Your task to perform on an android device: I would like to create a playlist named nature and want to add nature related videos from my gallery in the vimeo app.
Image 0: 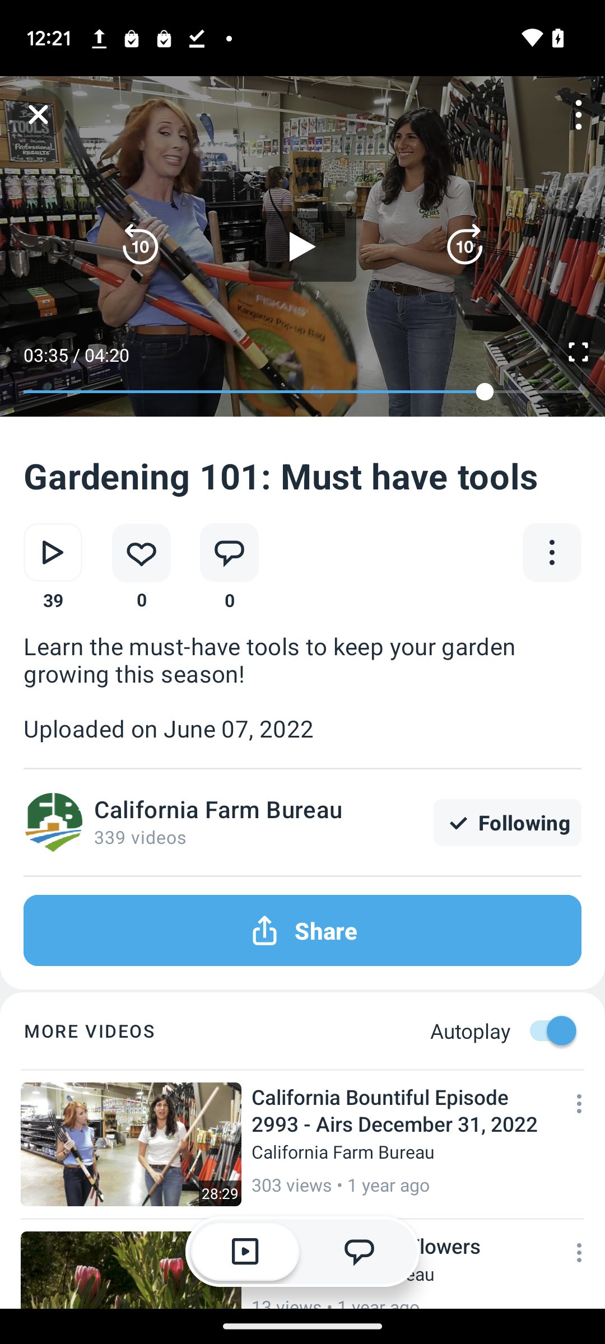
Go to the homepage of the vimeo app.
Step 0: press back button
Image 1: 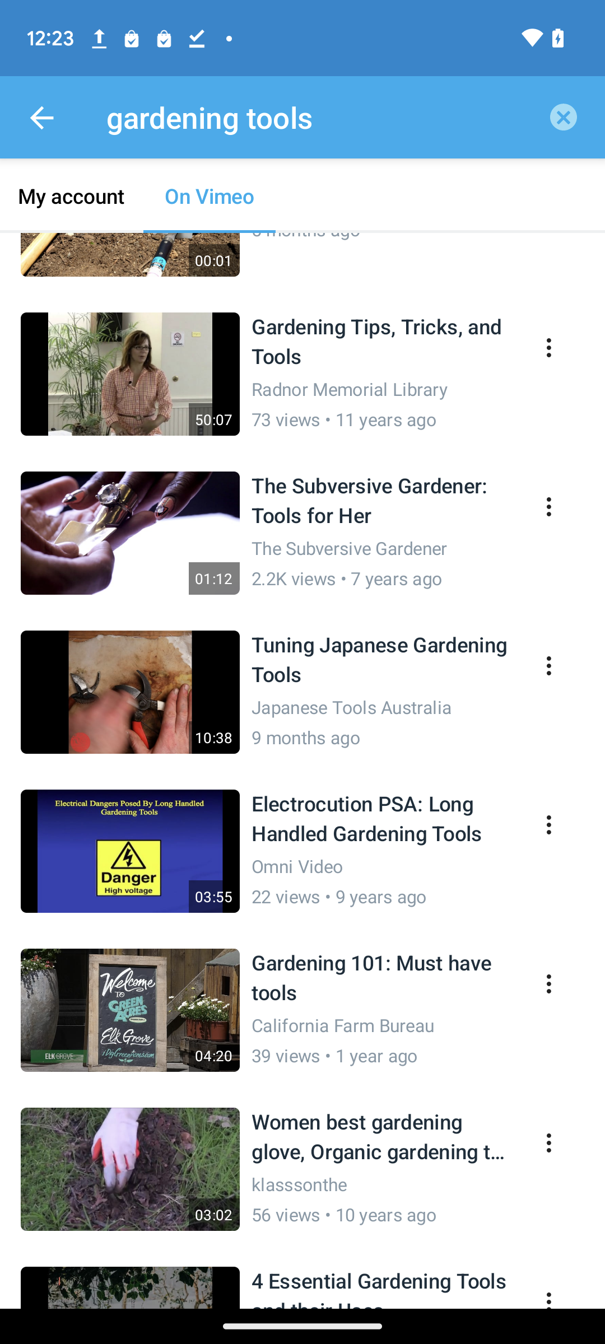
Go to the homepage of the vimeo app.
Step 1: press back button
Image 3: 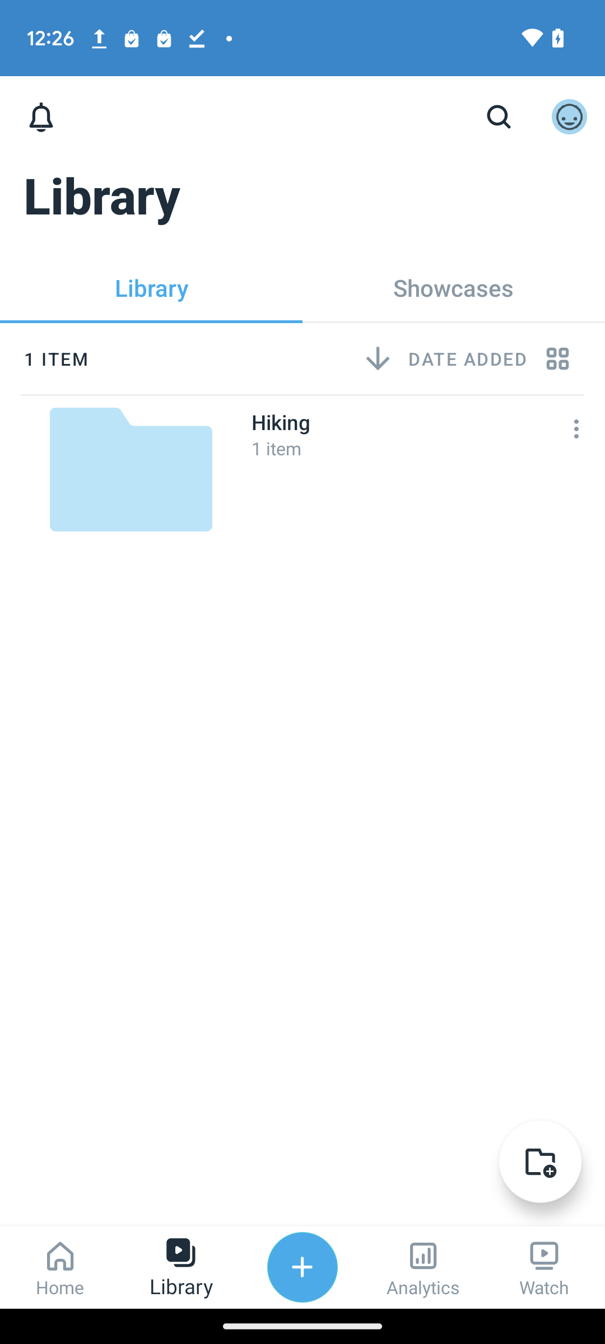
click on the folder icon on the bottom right of the screen.
Step 3: click (539, 1170)
Image 4: 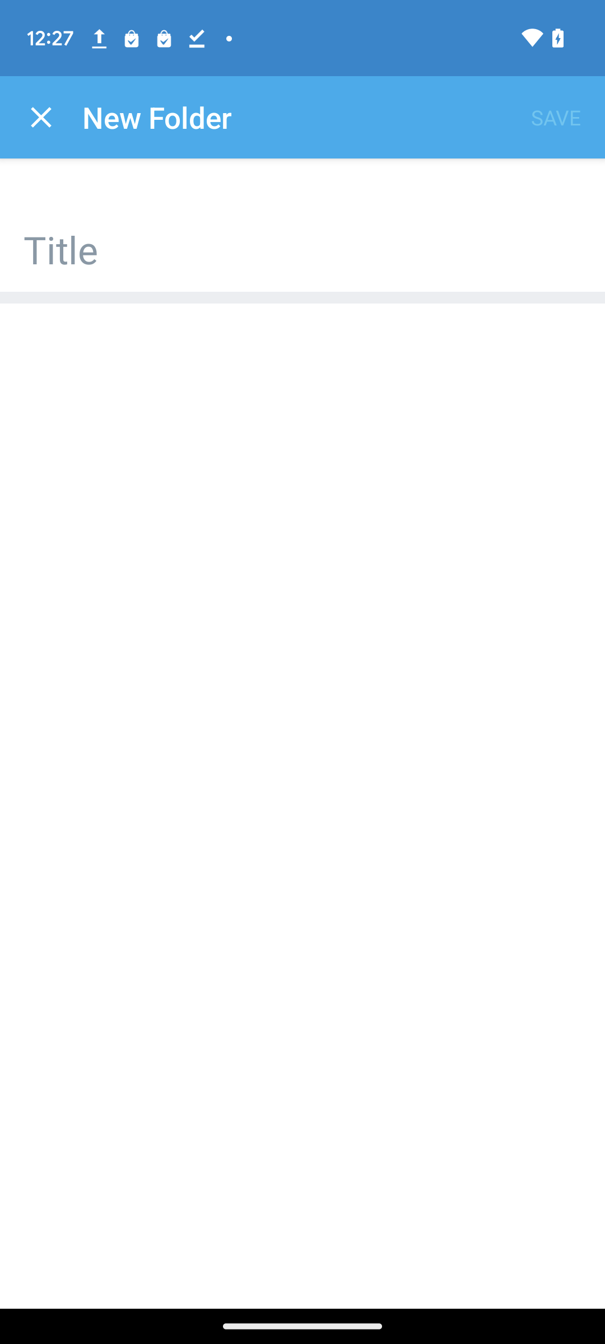
click on the title tab 
Step 4: click (302, 237)
Image 5: 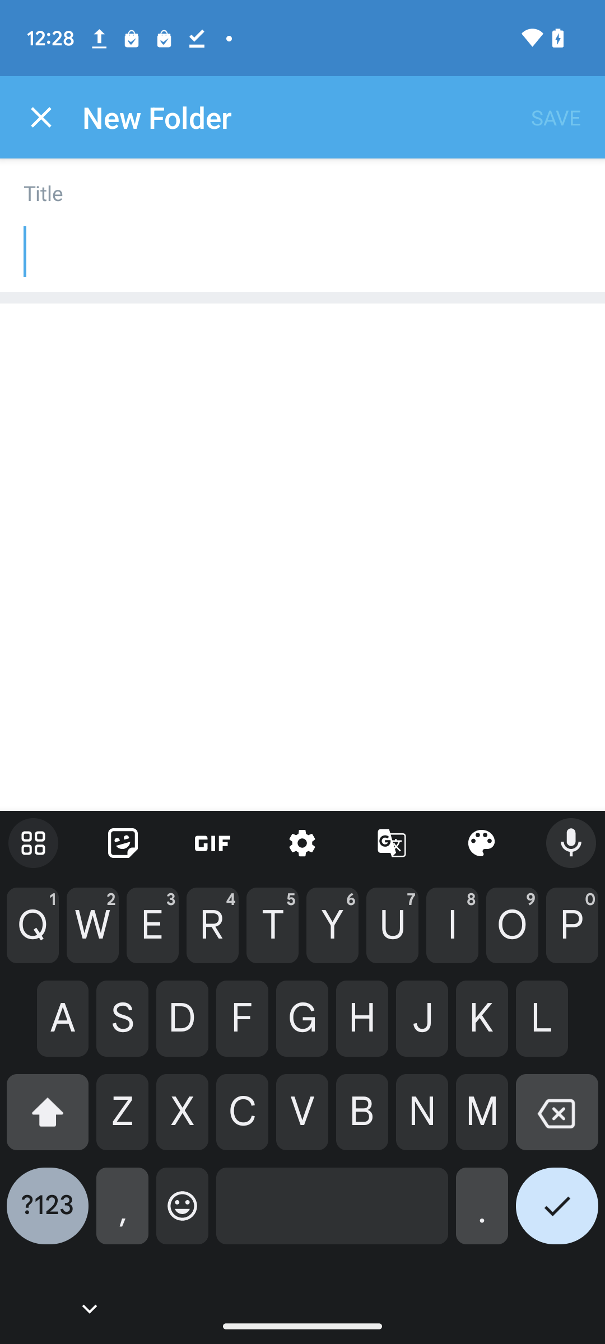
Name the title as nature
Step 5: type "Nature "
Image 6: 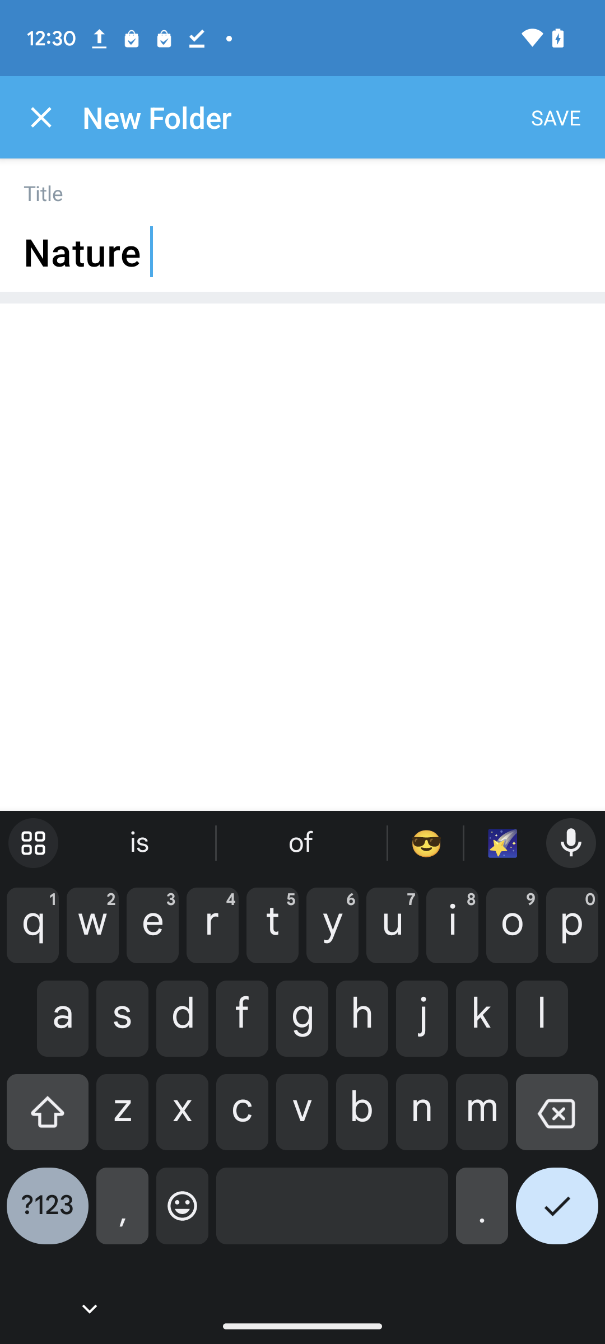
click on the save option the top right of the screen
Step 6: click (556, 117)
Image 7: 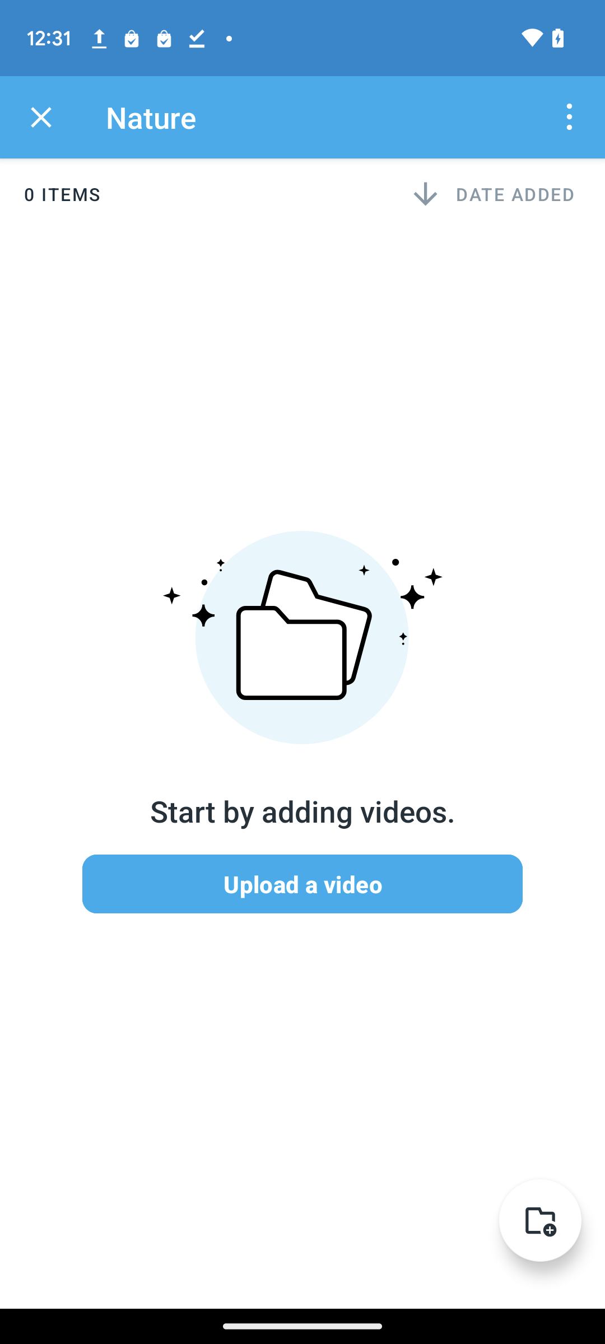
click on the upload video button
Step 7: click (302, 884)
Image 8: 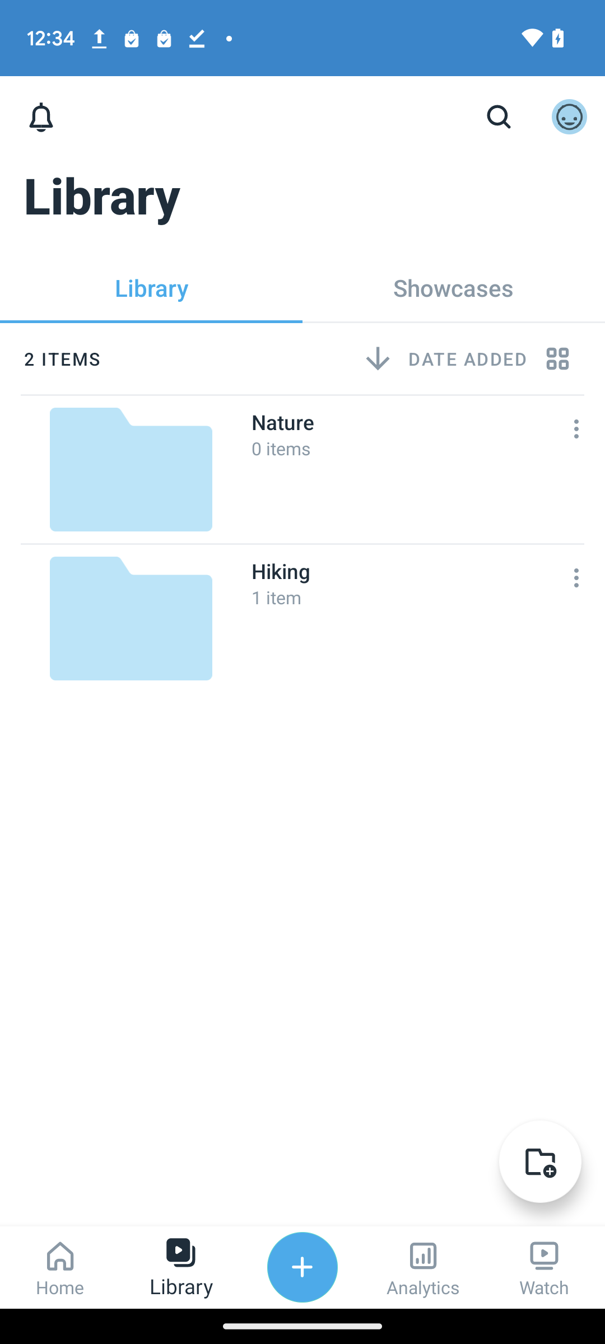
click on the nature playlist
Step 8: click (170, 454)
Image 9: 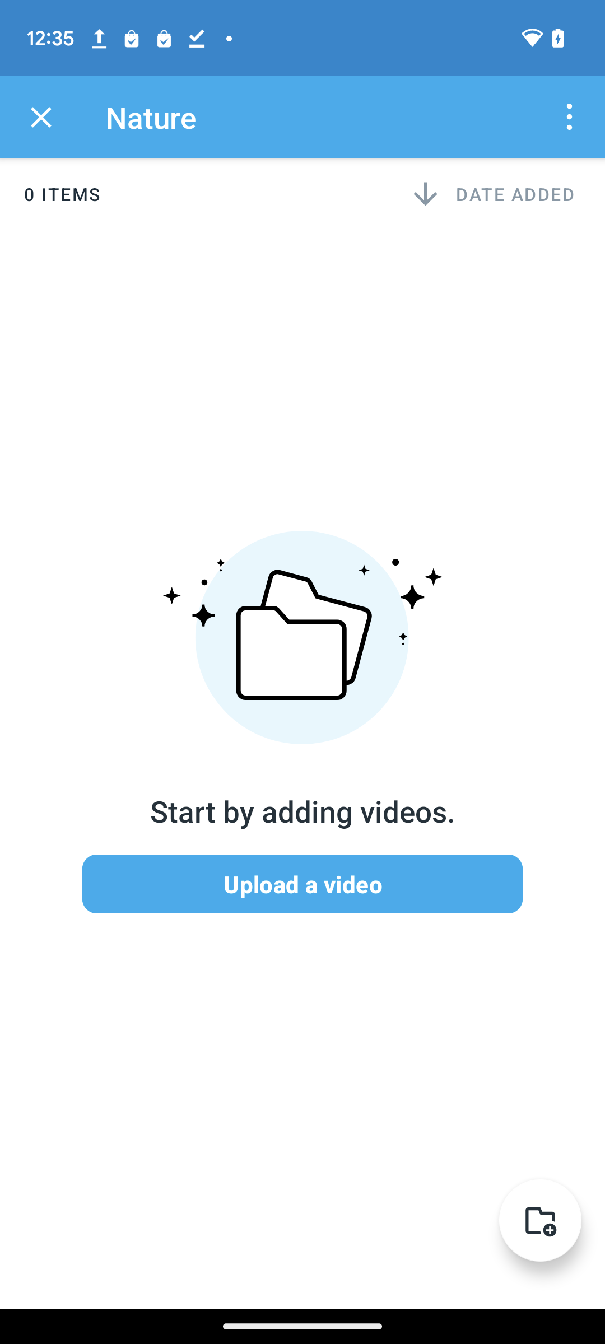
click on the upload a video button
Step 9: click (302, 884)
Image 10: 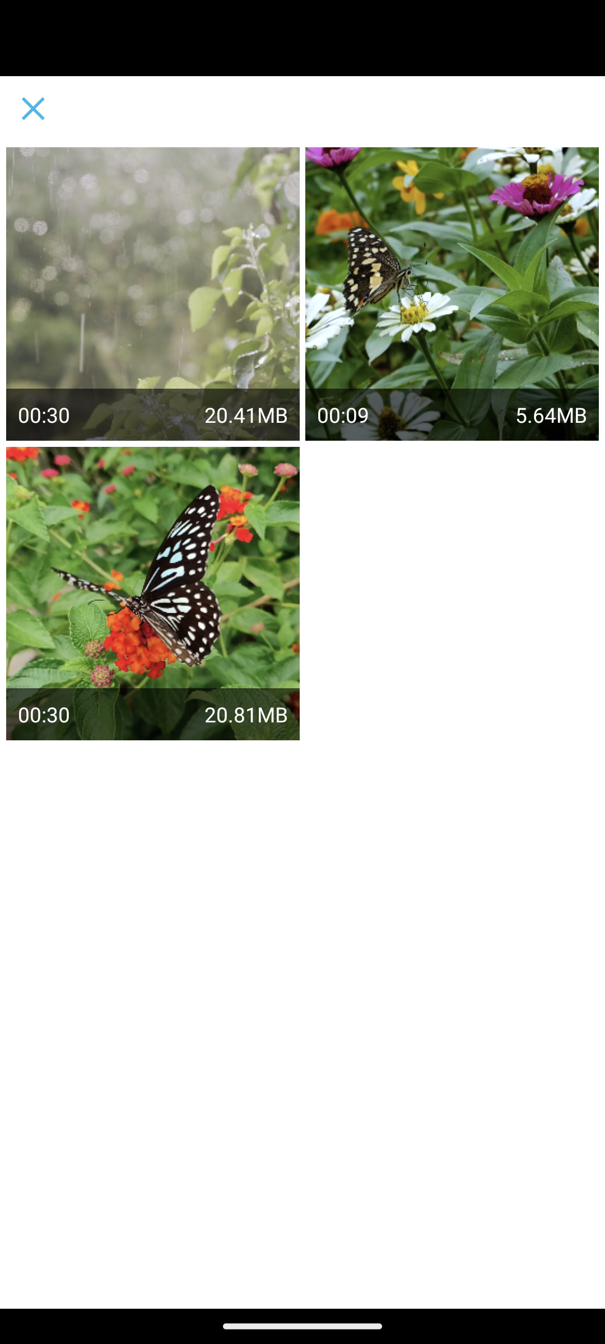
click on the first video
Step 10: click (167, 299)
Image 11: 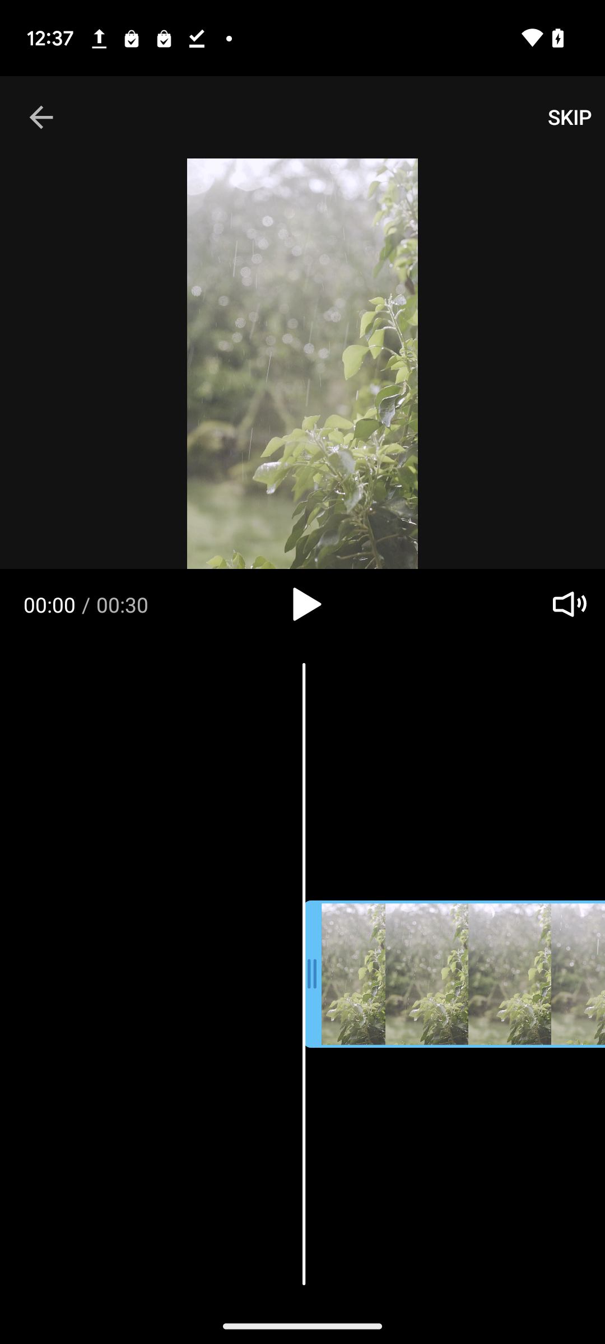
click on the skip button on the top right of the screen.
Step 11: click (569, 117)
Image 12: 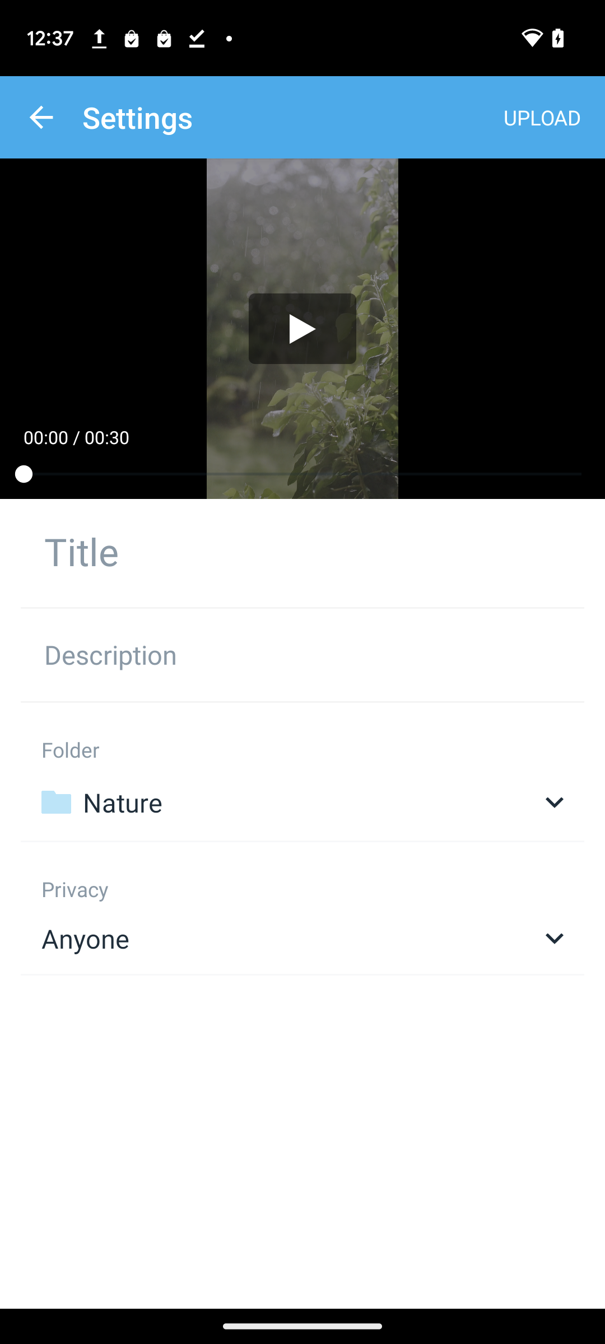
Click on the upload button on the top right of the screen.
Step 12: click (542, 117)
Image 13: 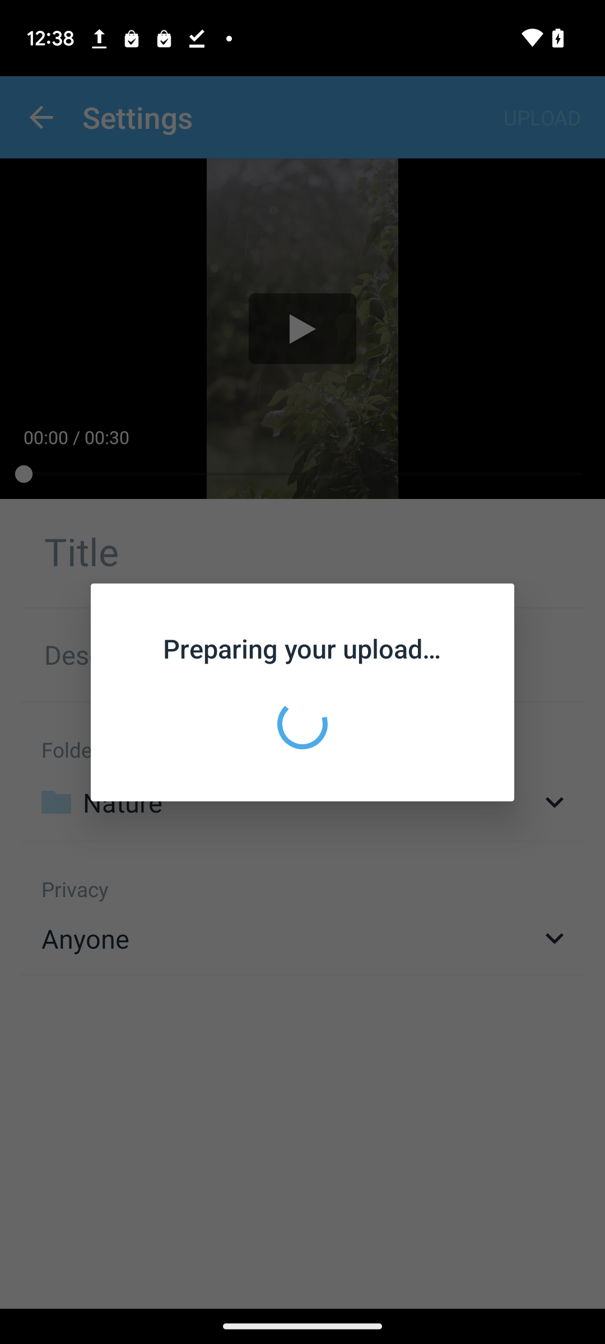
Click on the upload button on the top right of the screen.
Step 13: wait
Image 14: 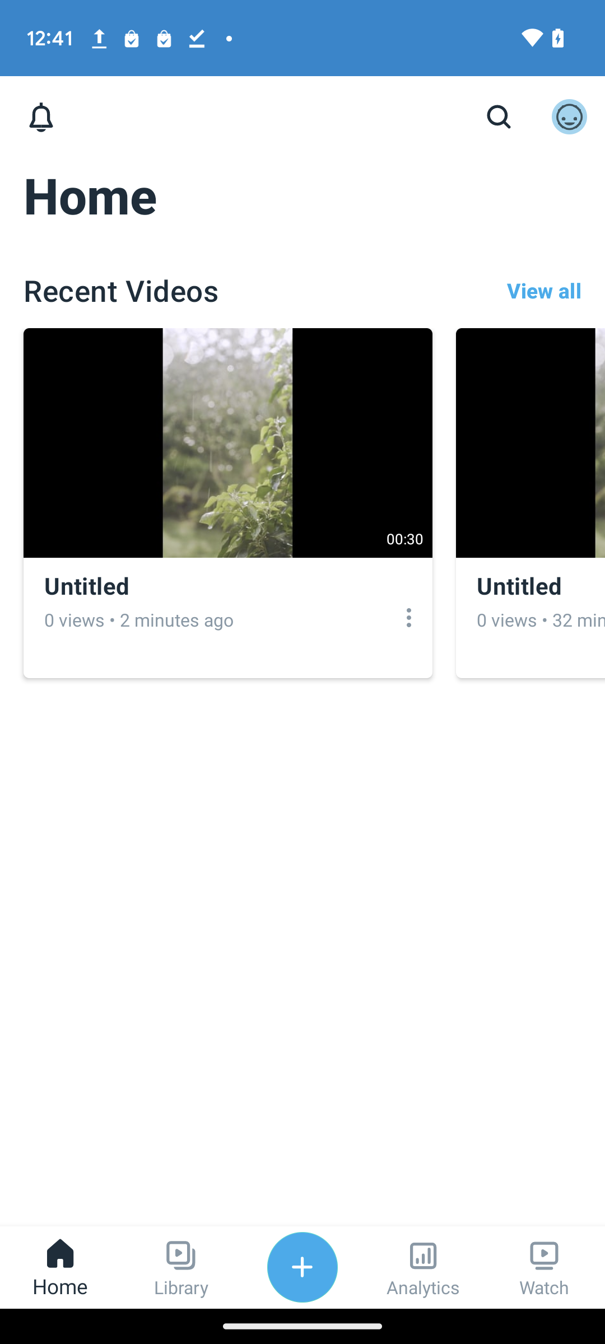
click on the library tab on the button of the screen
Step 14: click (182, 1267)